Your task to perform on an android device: Browse for mascara products in the ColourPop Cosmetics app
Image 0: 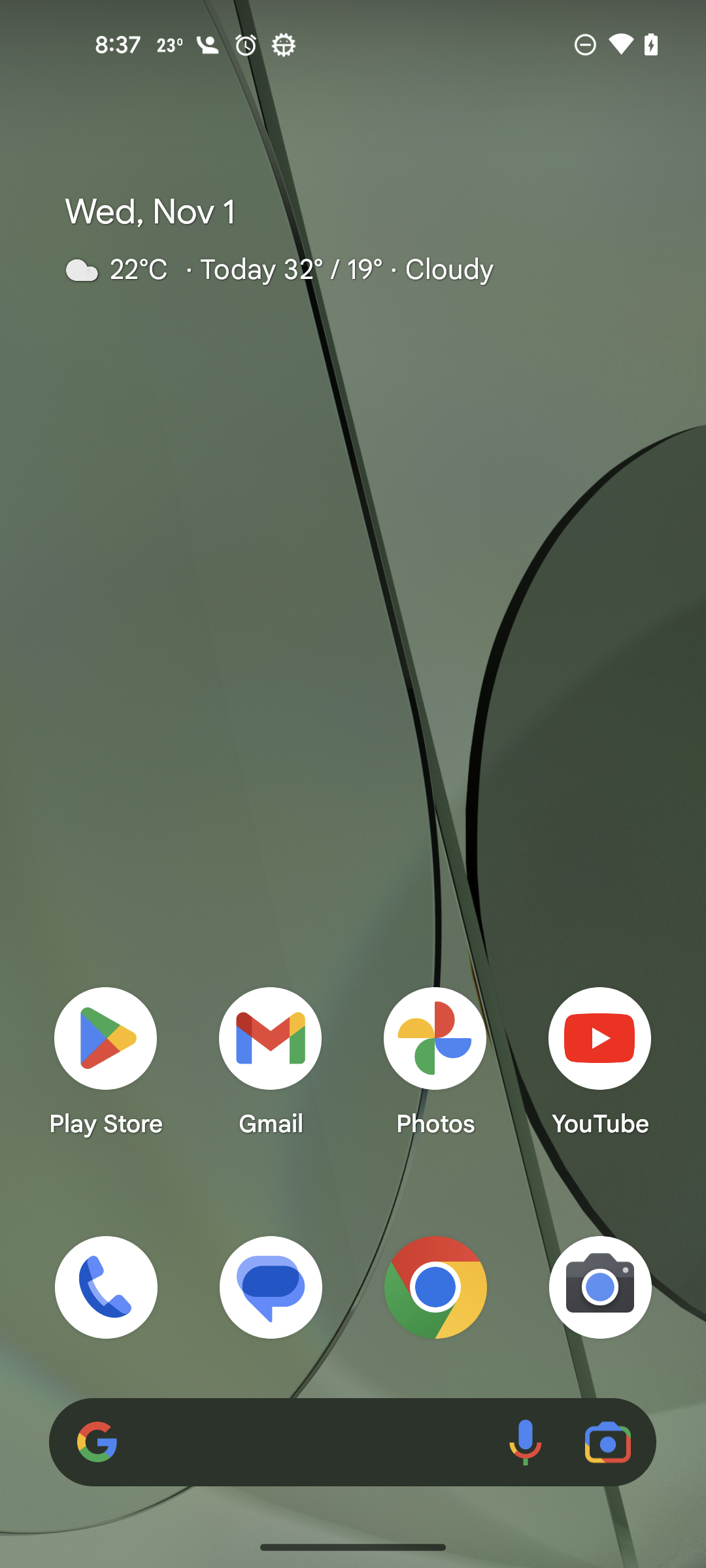
open the ColourPop Cosmetics app
Step 0: open app "ColourPop Cosmetics"
Image 1: 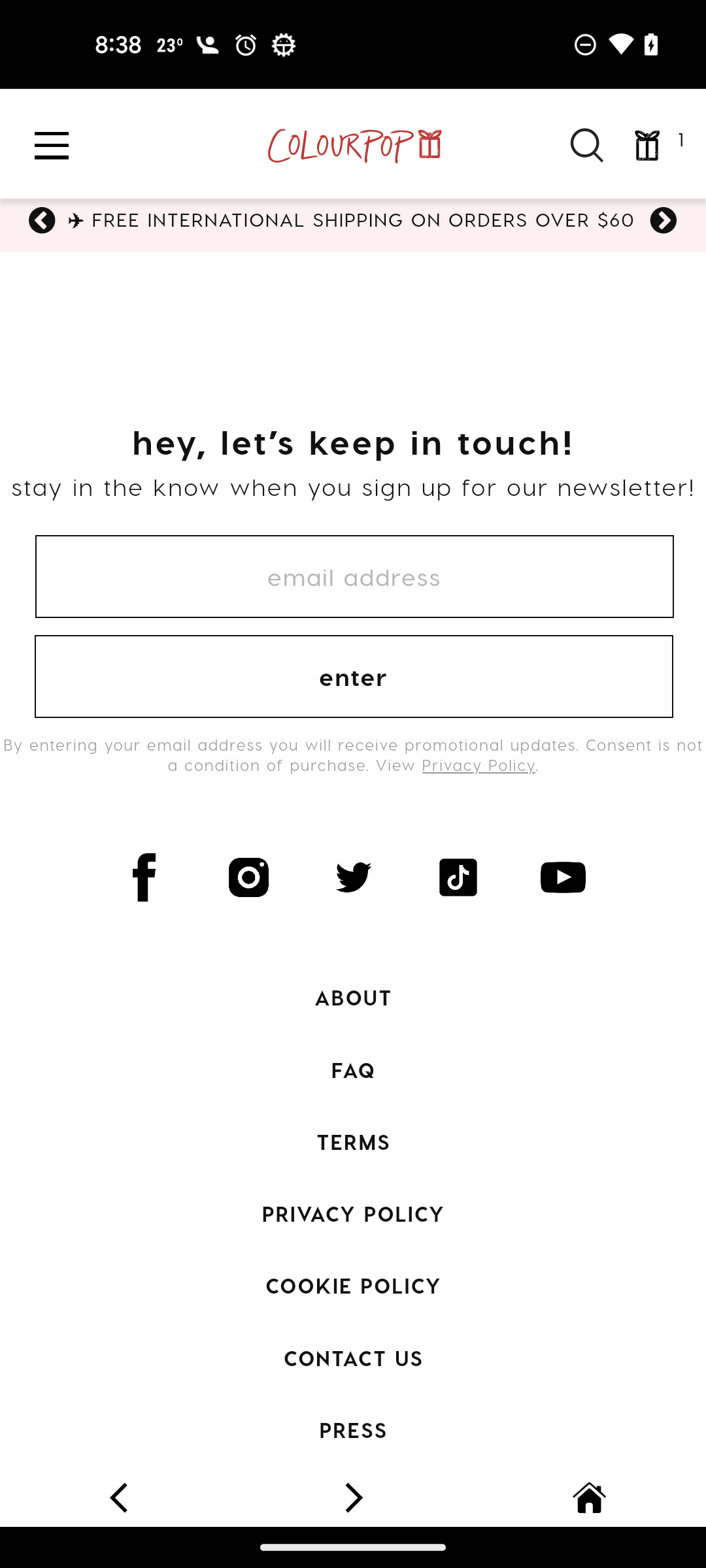
Click on the more icon at the left corner of the screen 
Step 1: click (50, 145)
Image 2: 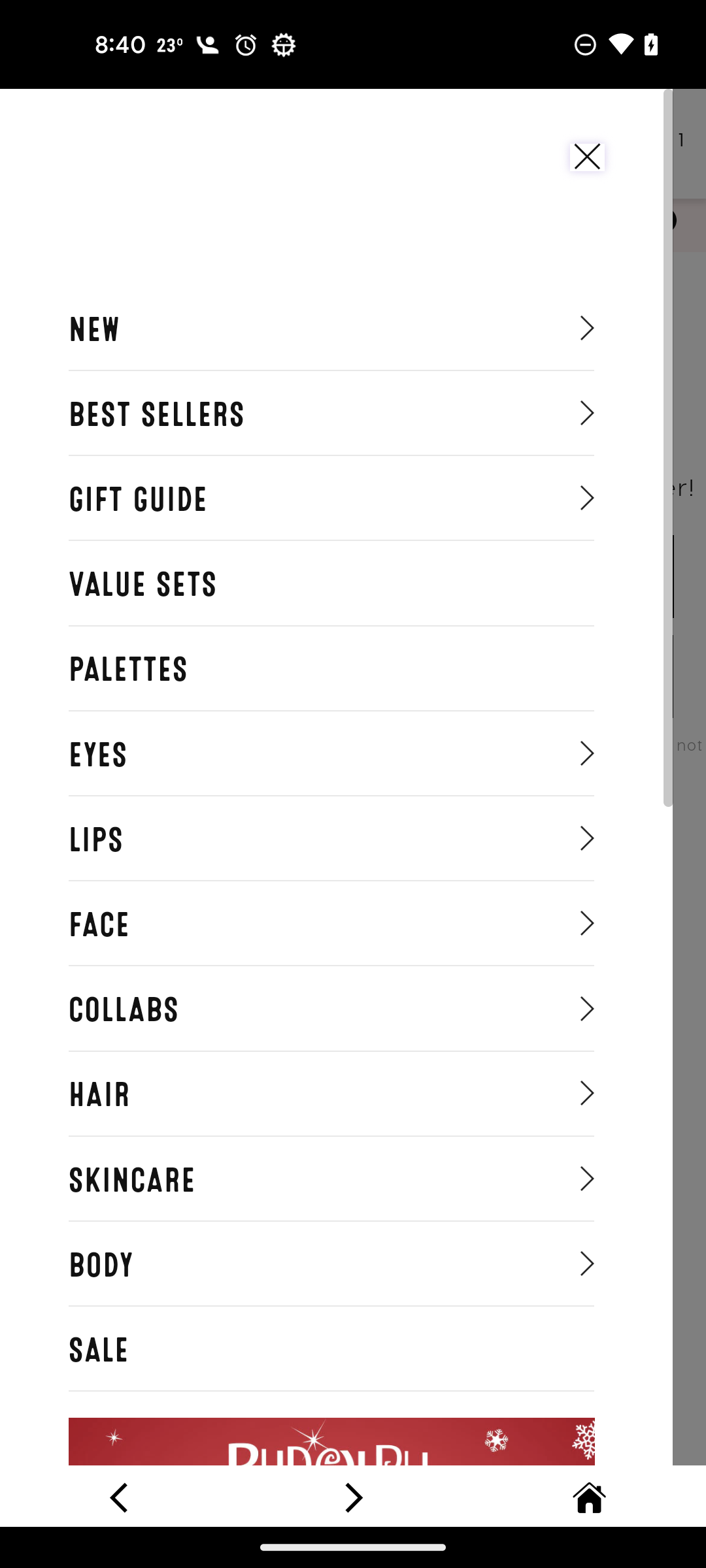
Click on the Eyes tab
Step 2: click (352, 755)
Image 3: 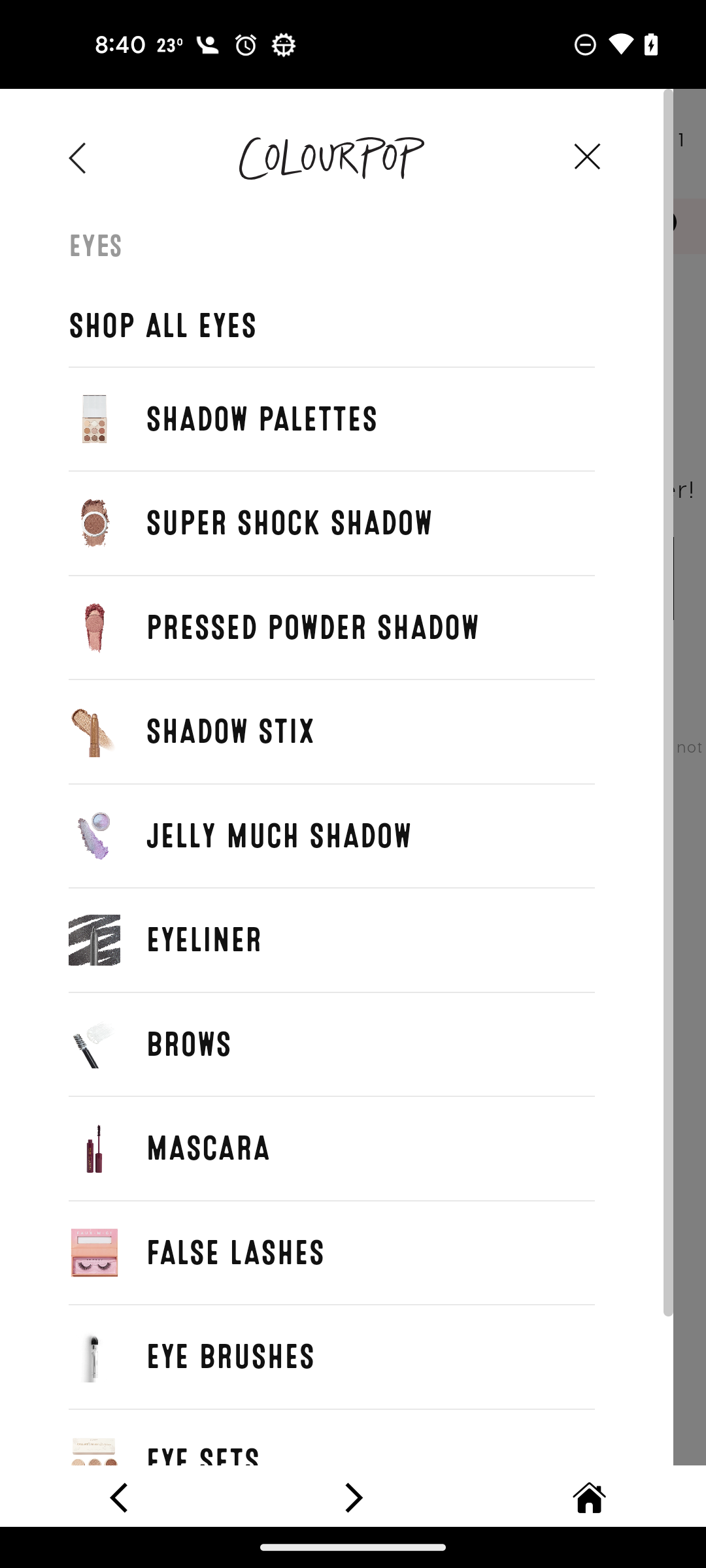
Click on the mascara 
Step 3: click (353, 1143)
Image 4: 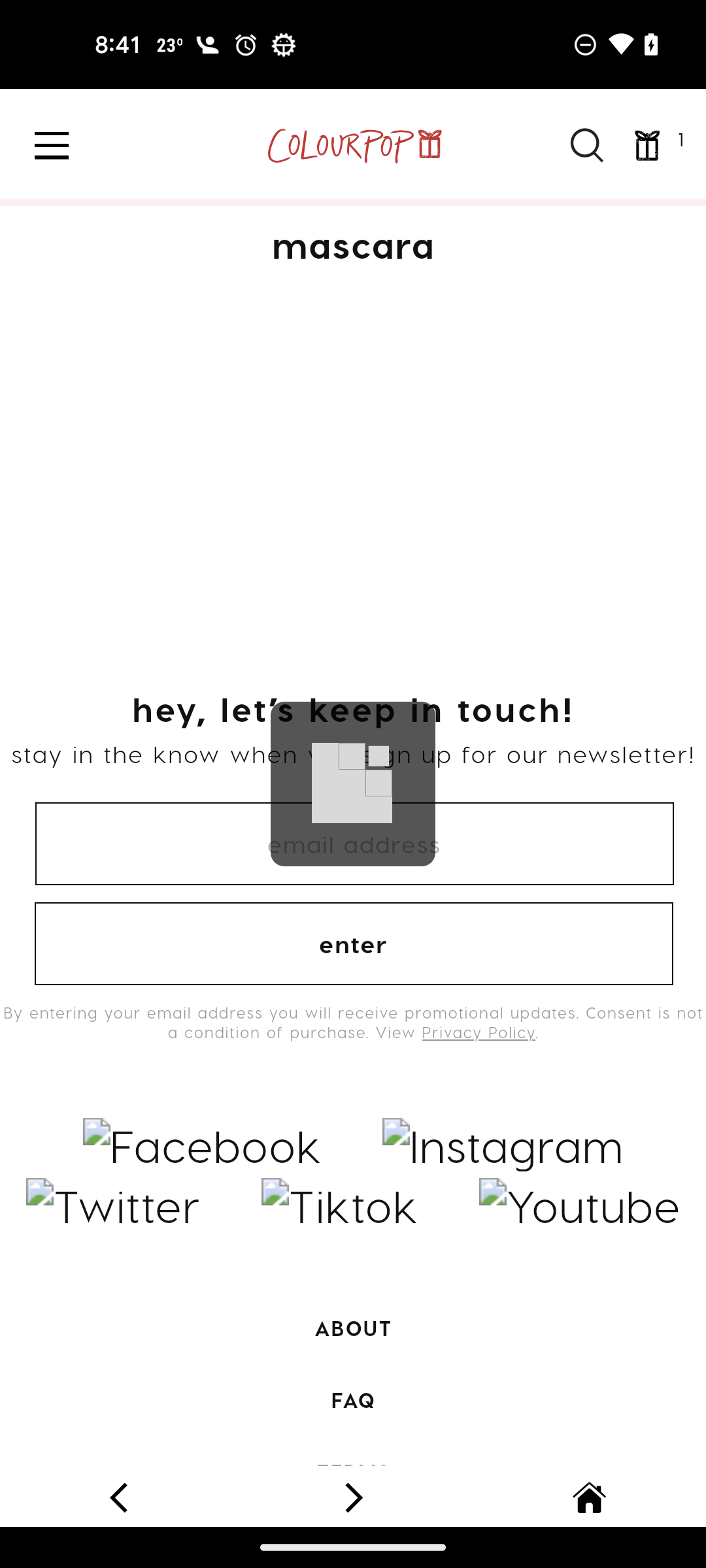
Click on the mascara 
Step 4: wait
Image 5: 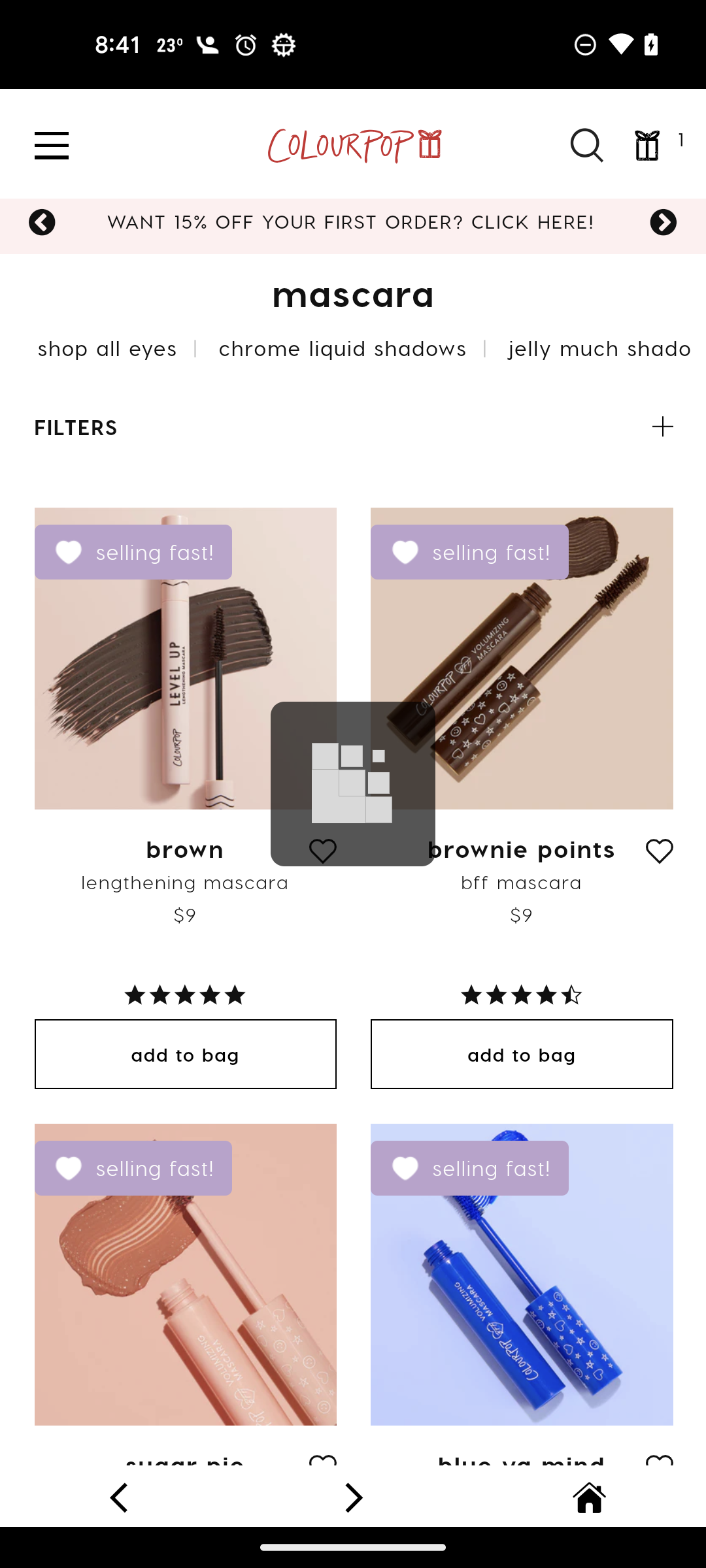
Click on the mascara 
Step 5: wait